Your task to perform on an android device: I would like Sparx sneakers in my size since I wear a size 10. To find shoes, use the Limeroad app and set the size filter to 10.
Image 0: 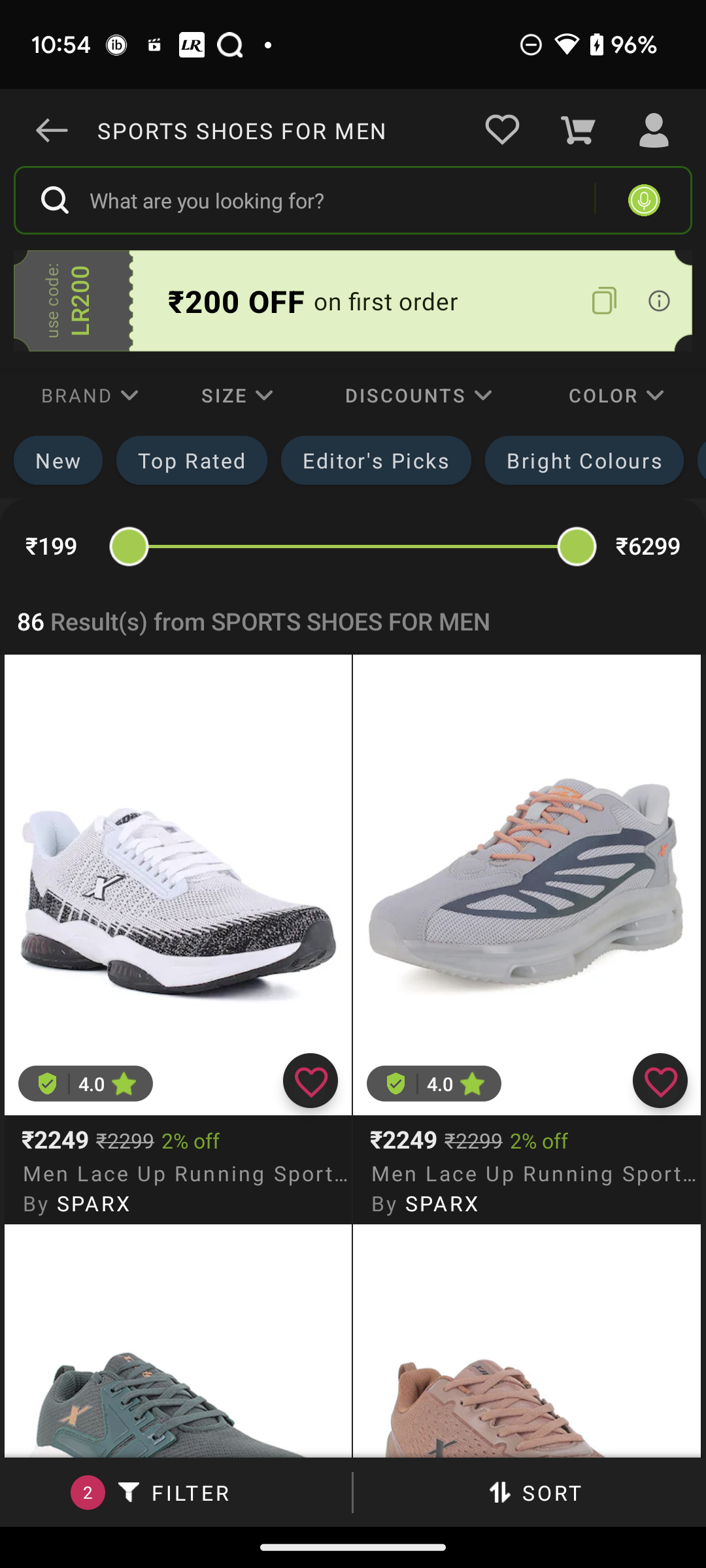
Click on the drop down icon of SIZE Filter
Step 0: click (227, 395)
Image 1: 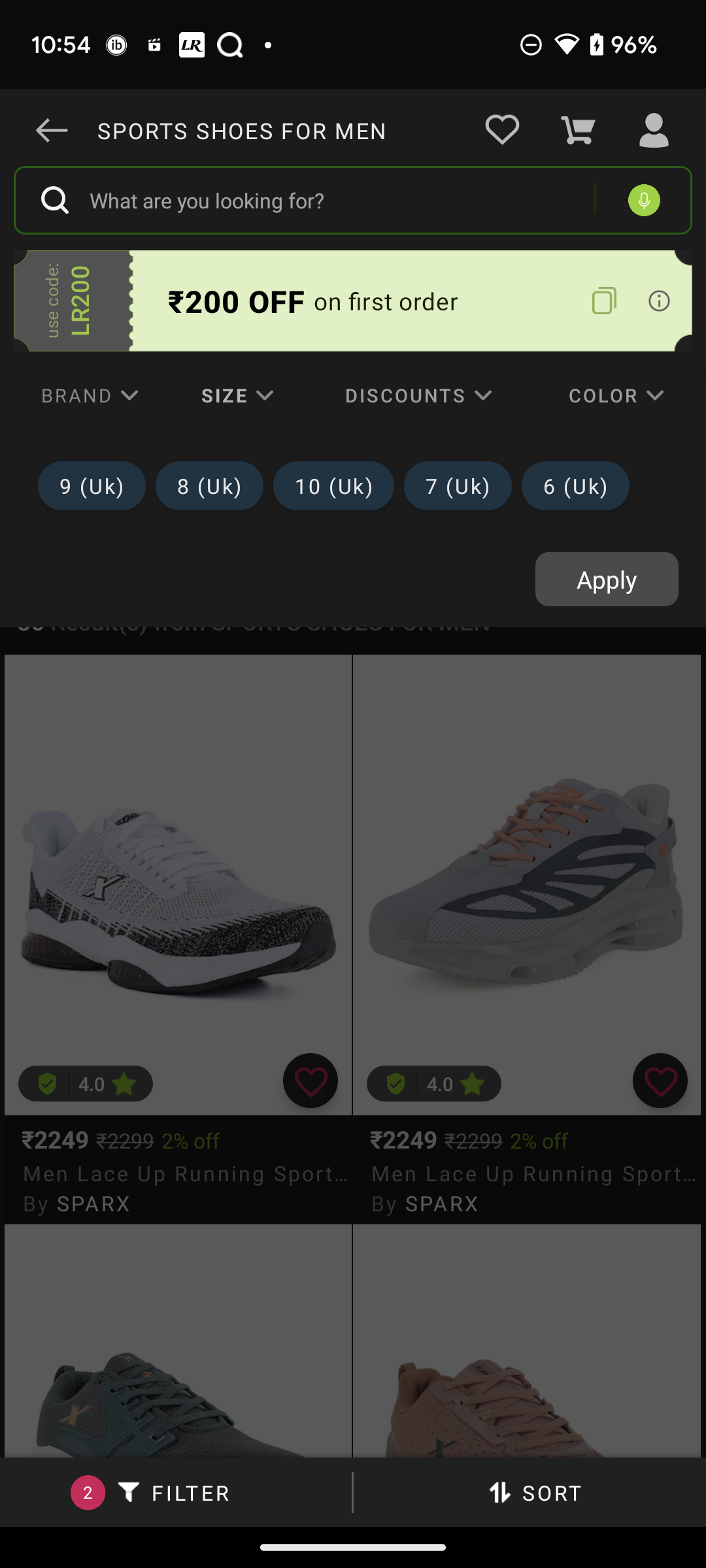
Select Size 10 (UK)
Step 1: click (333, 485)
Image 2: 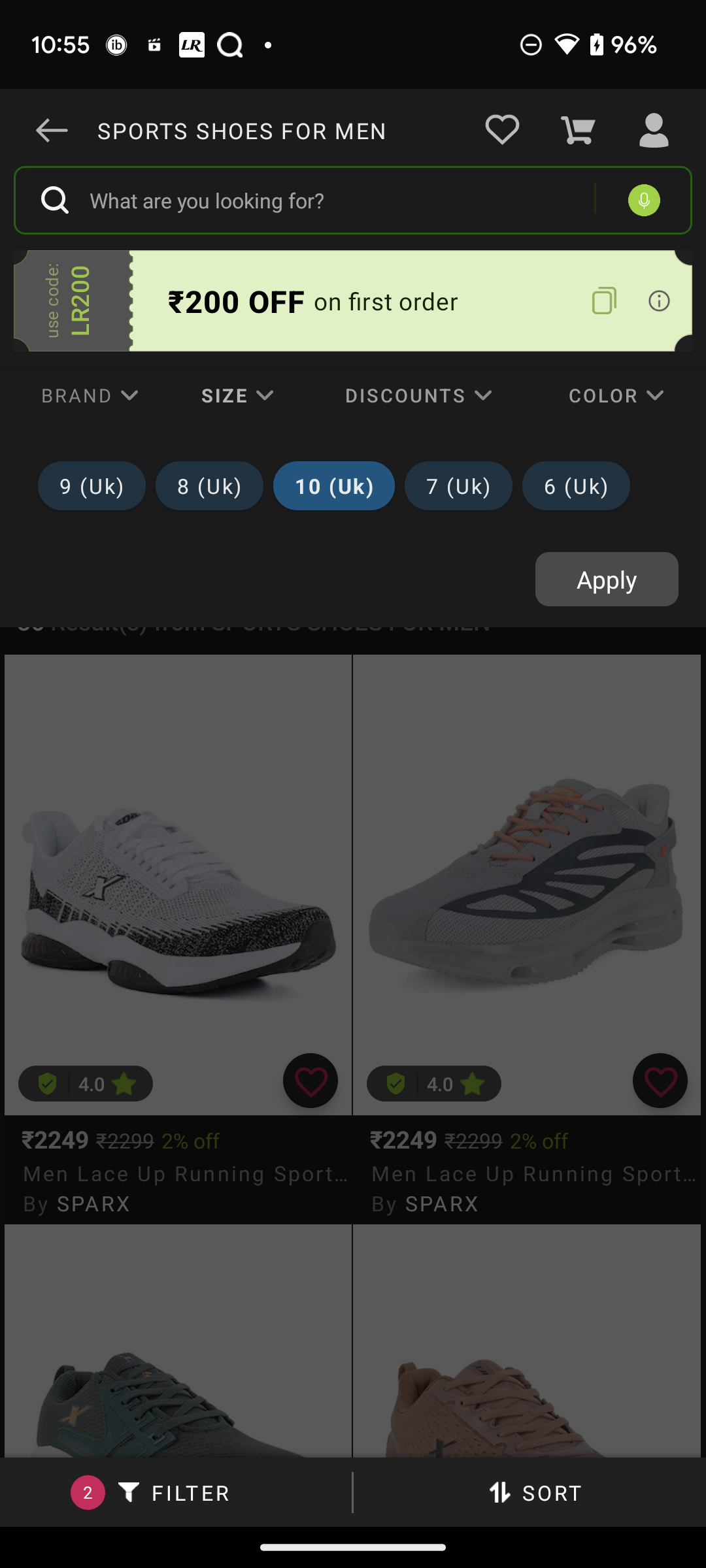
Click on Apply button
Step 2: click (607, 579)